Your task to perform on an android device: I wanted to prepare soup with chicken nuggets, but I'm out of chicken nuggets. Look for a packet of chicken nuggets using the migros app.
Image 0: 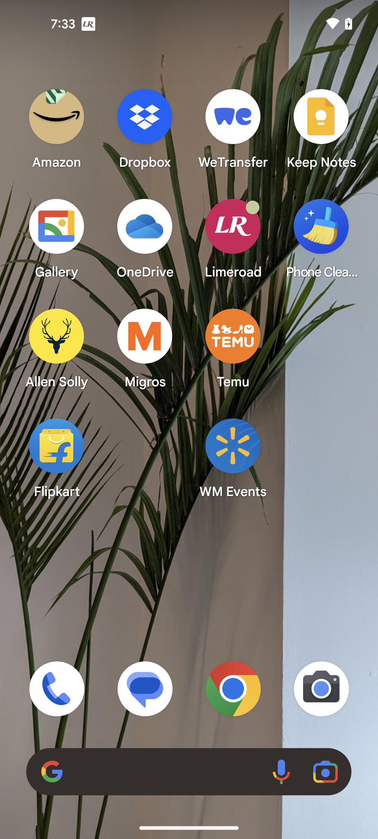
Open the migros app
Step 0: open app "Migros"
Image 1: 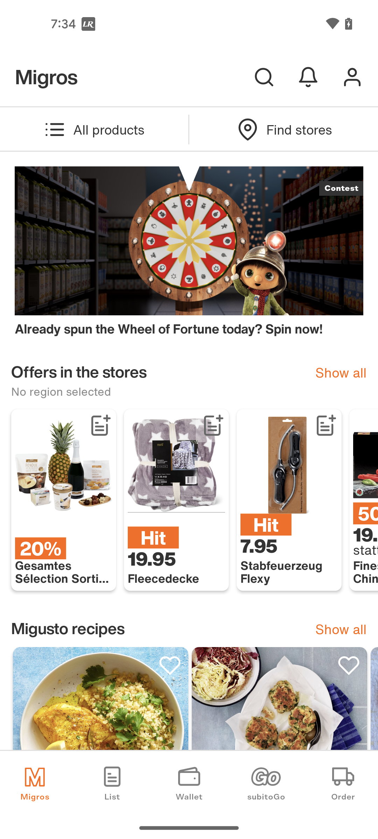
Tap on the search bar at the top of the screen
Step 1: click (264, 77)
Image 2: 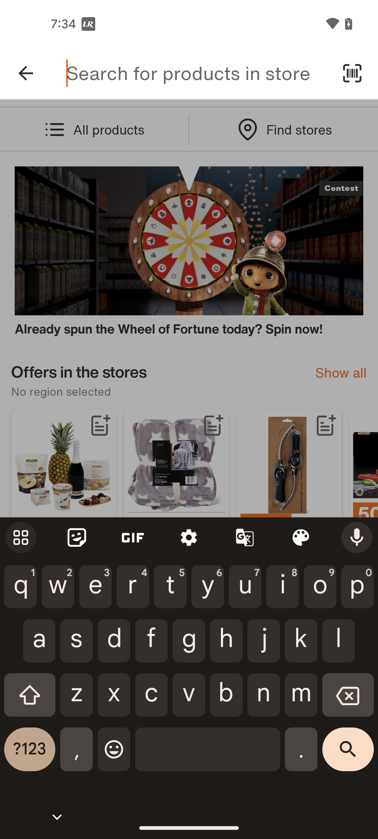
Search for the chicken nuggets
Step 2: type "chicken nuggets"
Image 3: 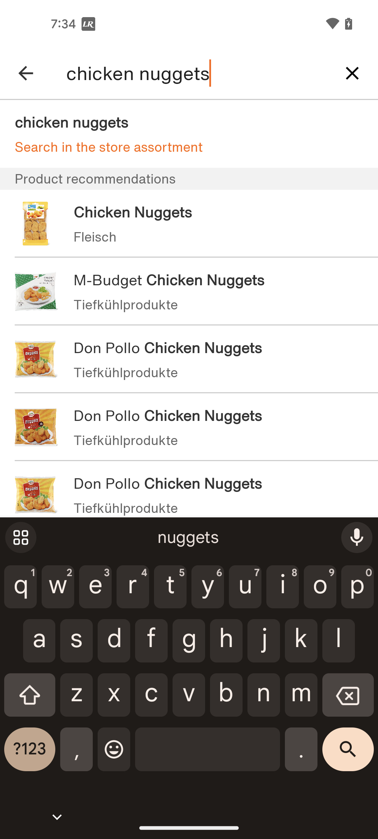
Tap on the first search result
Step 3: click (215, 212)